Your task to perform on an android device: I want to go from walking to bicycling, so I want to use biking to get directions
Image 0: 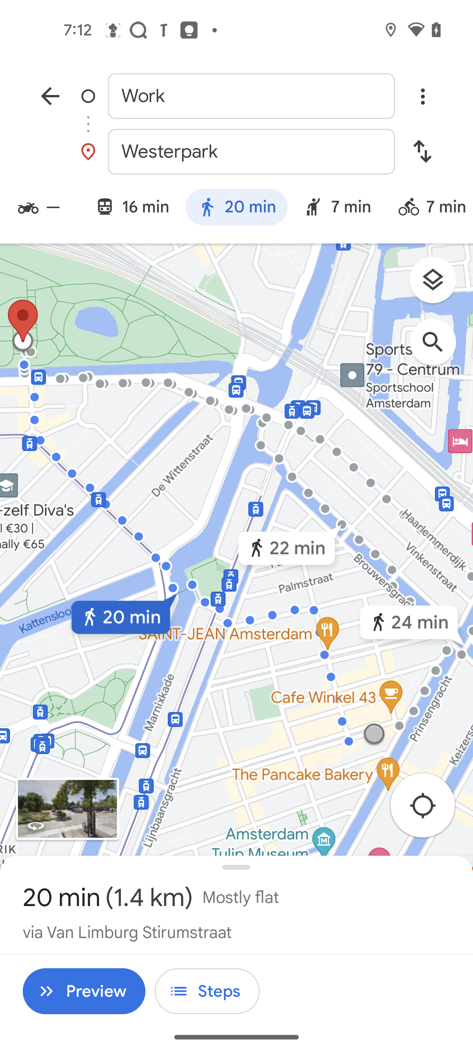
click on the biking option
Step 0: click (446, 207)